Your task to perform on an android device: I want to share the latest eBay with Maria. Forward the eBay email to Maria.rossi1993@gmail.com
Image 0: 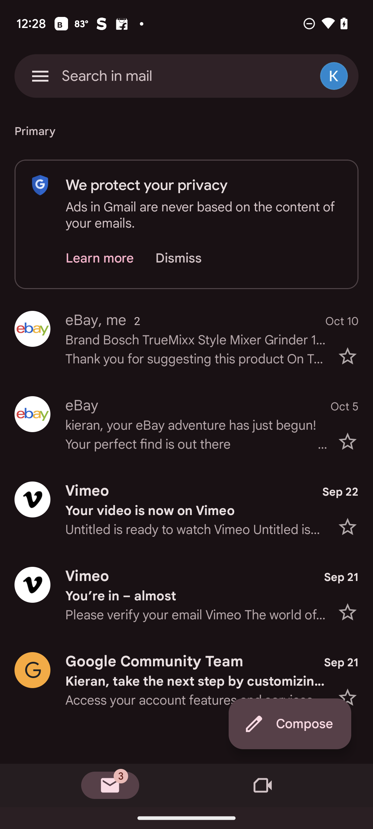
Click on the latest eBay email
Step 0: click (197, 340)
Image 1: 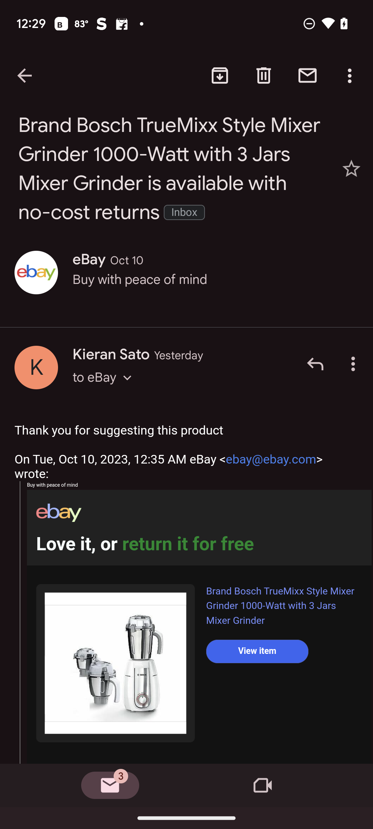
Swipe up for the forward button.
Step 1: scroll down
Image 2: 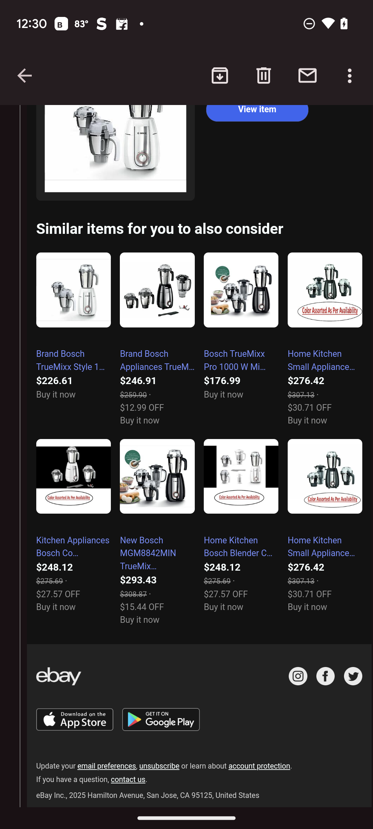
Swipe up for the forward button.
Step 2: scroll down
Image 3: 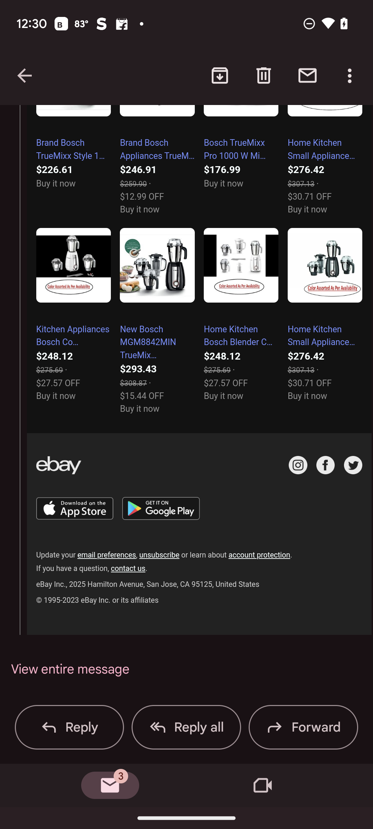
Click on the forward button.
Step 3: click (316, 727)
Image 4: 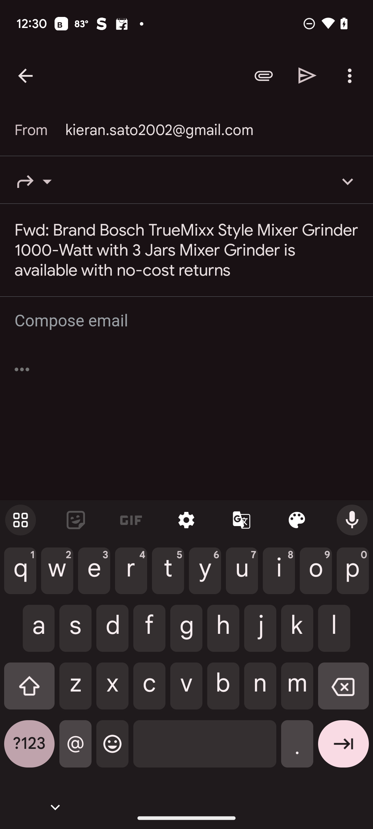
Type recipient as Maria.rossi1993@gmail.com
Step 4: type "Maria.rossi1993@gmail.com"
Image 5: 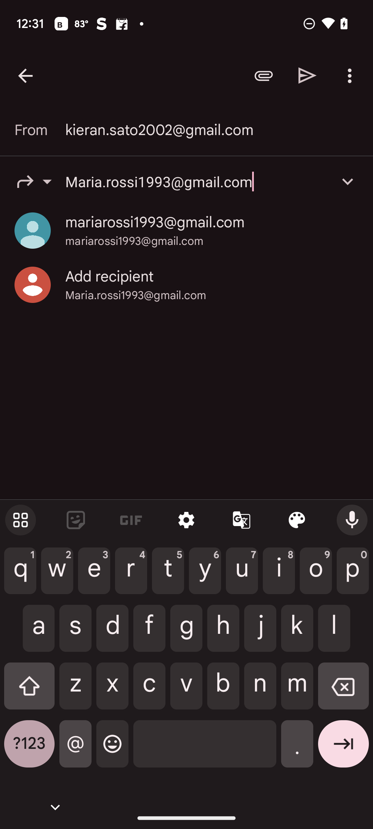
click on the Maria.rossi1993@gmail.com
Step 5: click (155, 222)